Your task to perform on an android device: I want to create a rectangle shape with the name “A Lecture on Dutch History”
Image 0: 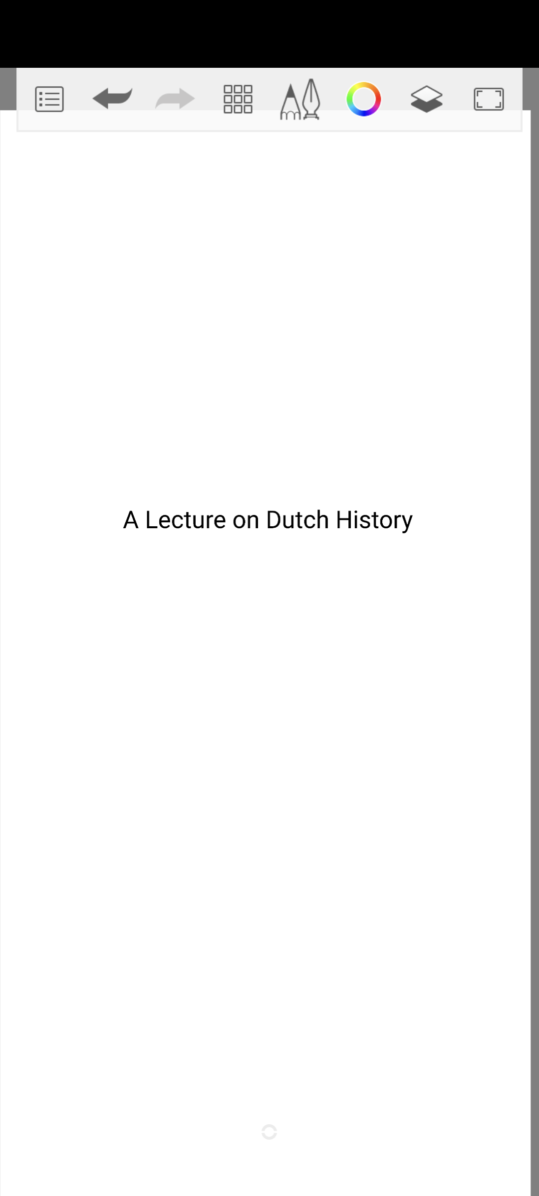
Click on the menu bar icon
Step 0: click (242, 93)
Image 1: 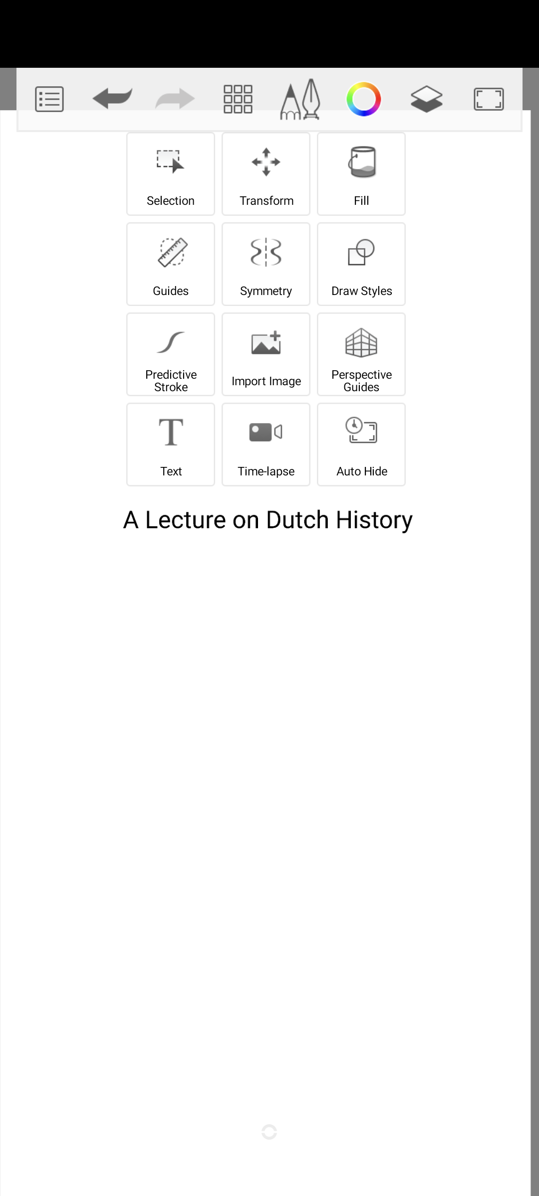
Click on the shape icon
Step 1: click (353, 265)
Image 2: 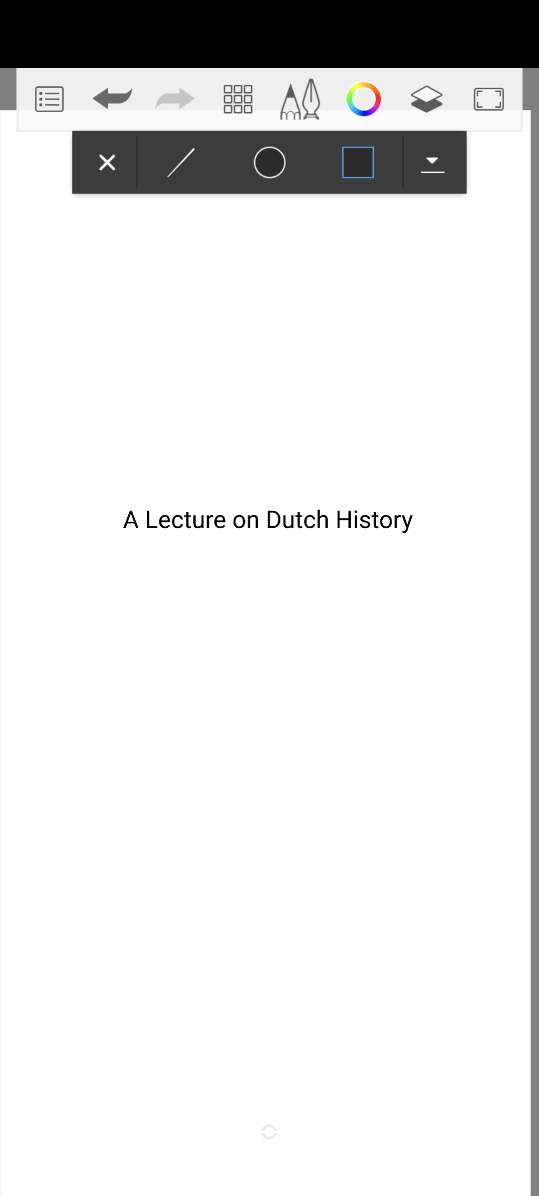
Click on the rectangle shape 
Step 2: click (362, 161)
Image 3: 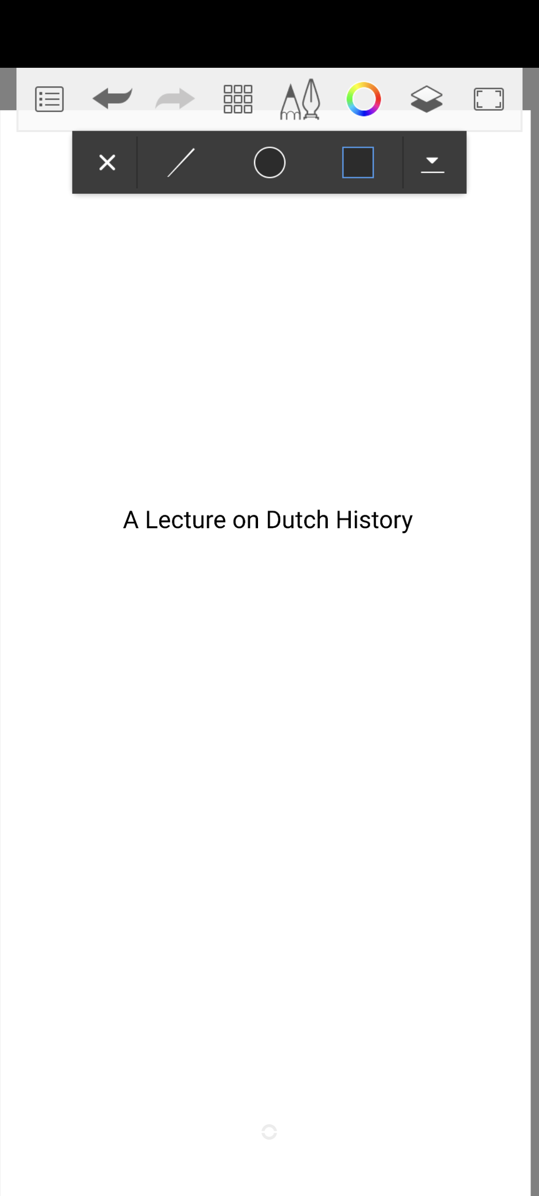
Using with swipe to create rectangle shape
Step 3: scroll left